Your task to perform on an android device: The Sofa set in my living room is very old and damaged, and I want to replace it with a new Sofa Cum bed, so find a Sofa Cum bed for me in the Pepperfry app.
Image 0: 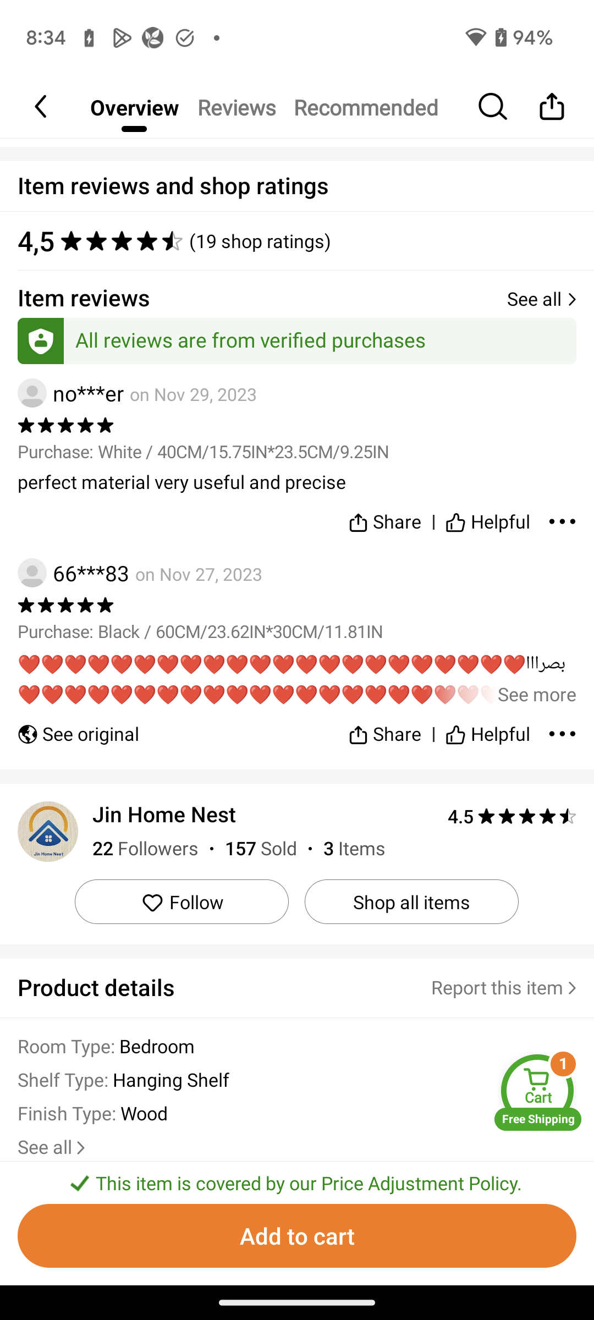
Open the Pepperfry app.
Step 0: open app "Pepperfry"
Image 1: 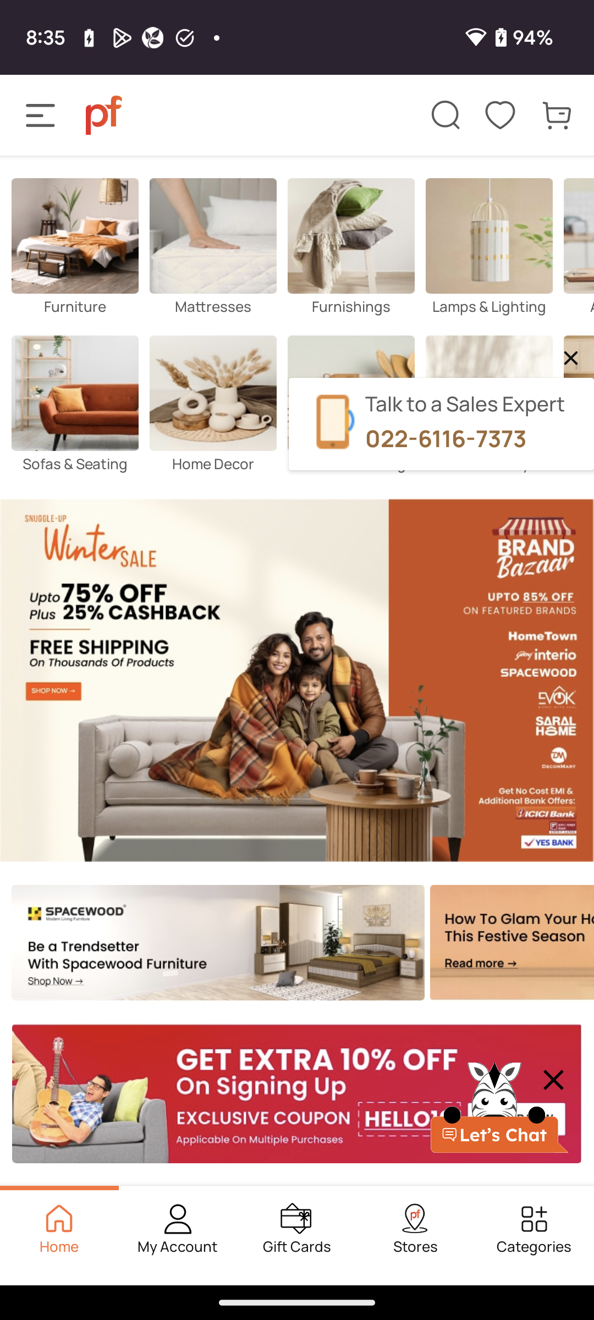
Click on the Sofas & Seating tab to view the sofa cum beds.
Step 1: click (75, 393)
Image 2: 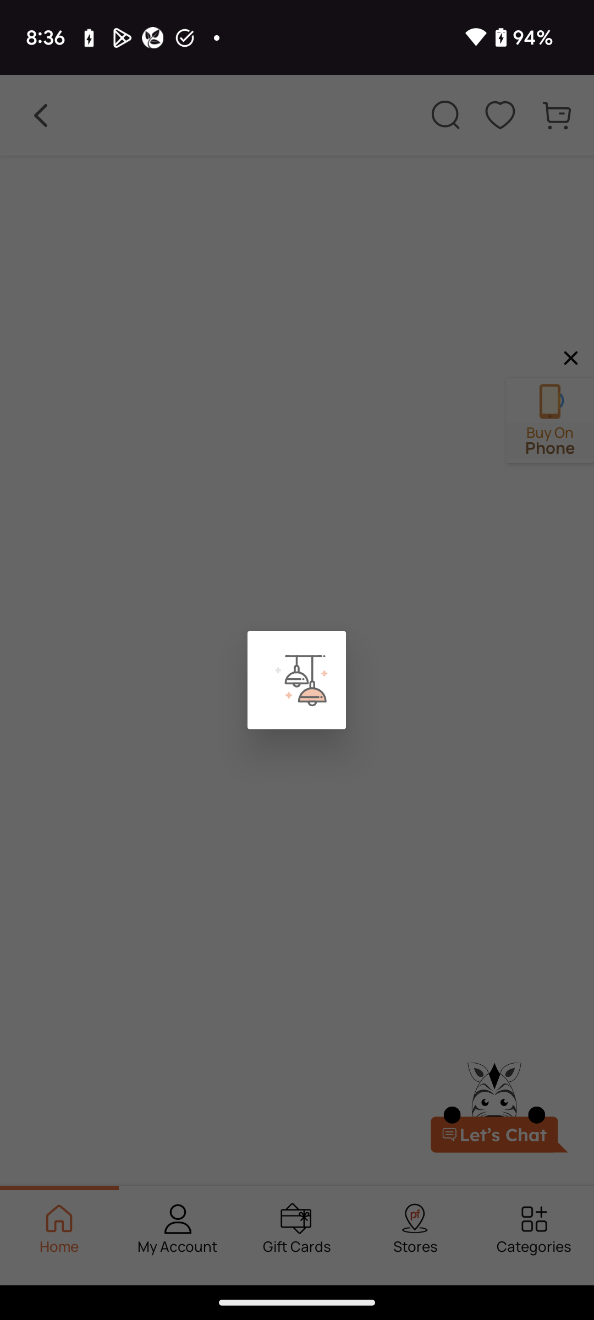
Click on the Sofas & Seating tab to view the sofa cum beds.
Step 2: wait
Image 3: 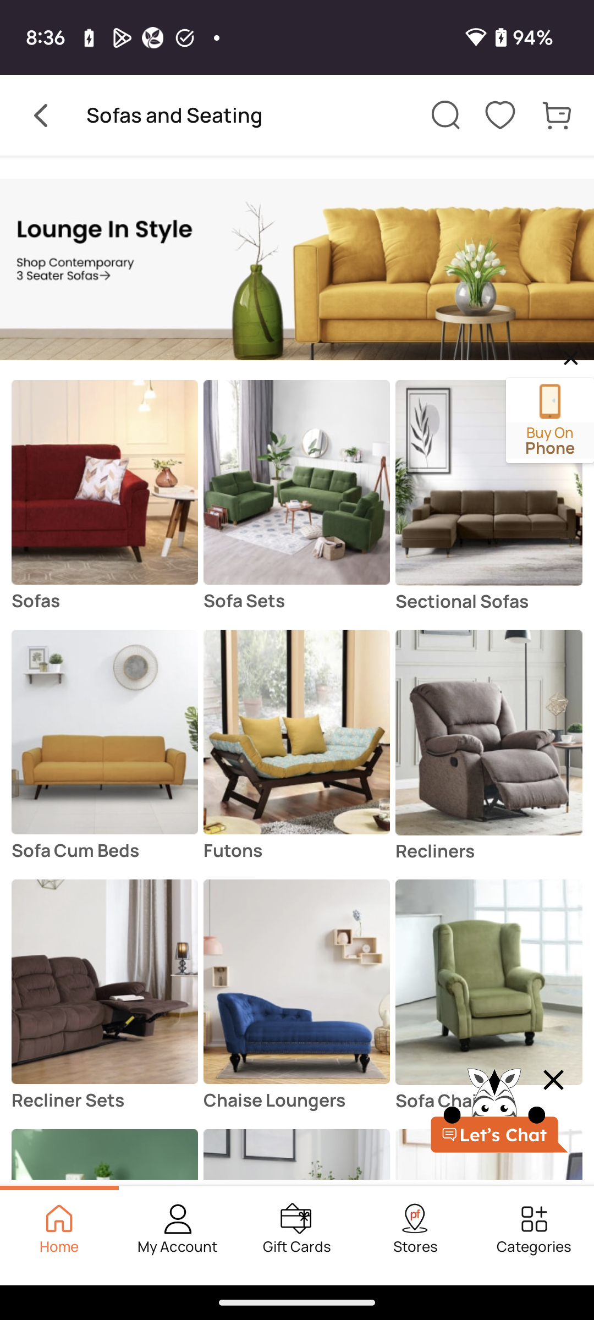
Click on the Sofas Cum Beds tab to view the sofa cum beds.
Step 3: click (104, 732)
Image 4: 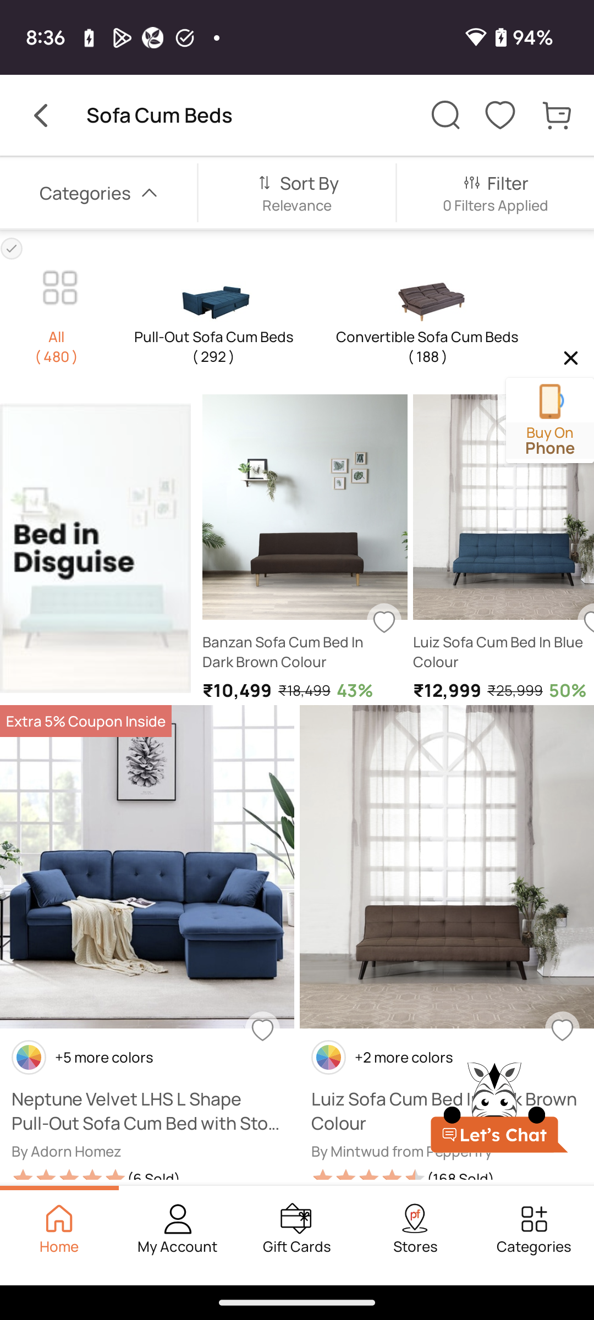
Scroll down to view more sofa cum beds.
Step 4: scroll down